Your task to perform on an android device: I need walking shoes for walking, so I am searching for women's walking shoes for me in the Decathlon app.
Image 0: 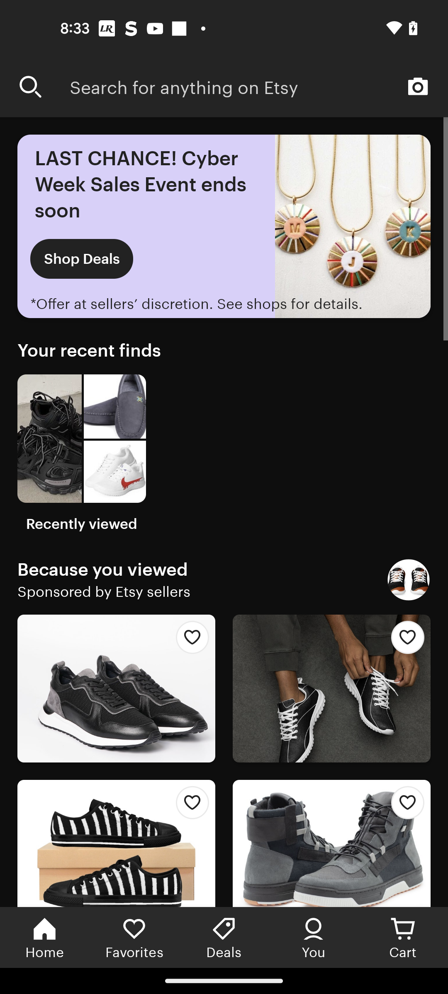
Open the Decathlon app
Step 0: open app "Decathlon"
Image 1: 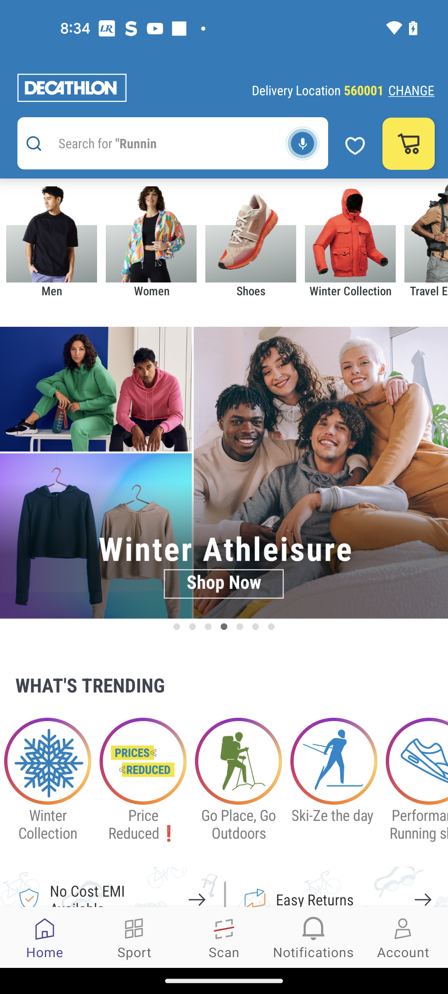
Go to the search bar
Step 1: click (156, 143)
Image 2: 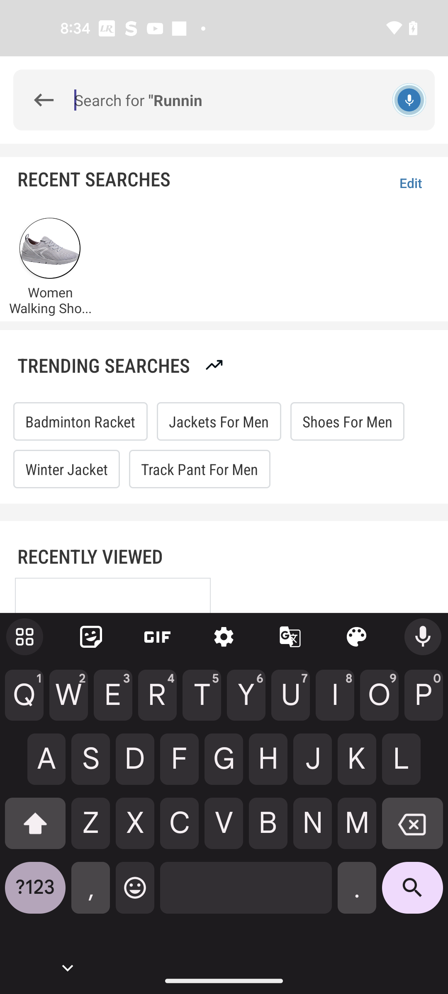
Search for women walking shoes
Step 2: type "Women walking shoes"
Image 3: 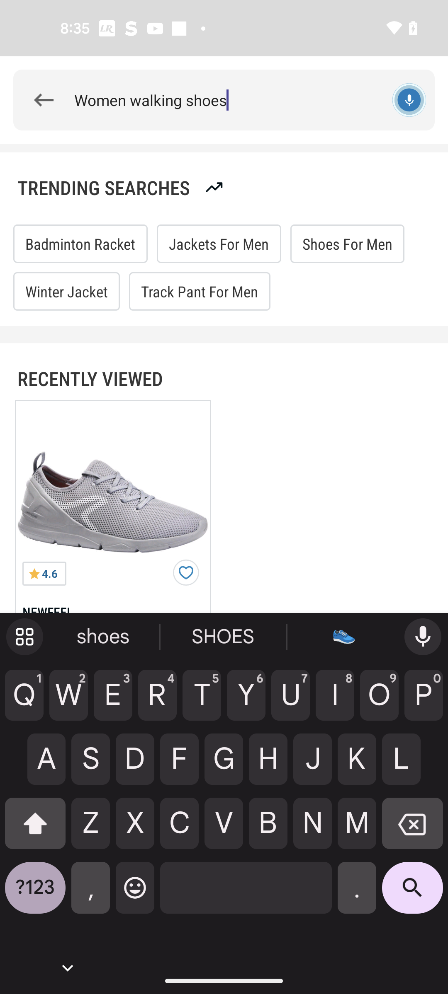
Click on the search icon at the bottom right corner of the screen
Step 3: click (412, 894)